Your task to perform on an android device: I'm going to change phones, but first I would like to delete all of my Gmail data from my phone and sign out of the Gmail app. 
Image 0: 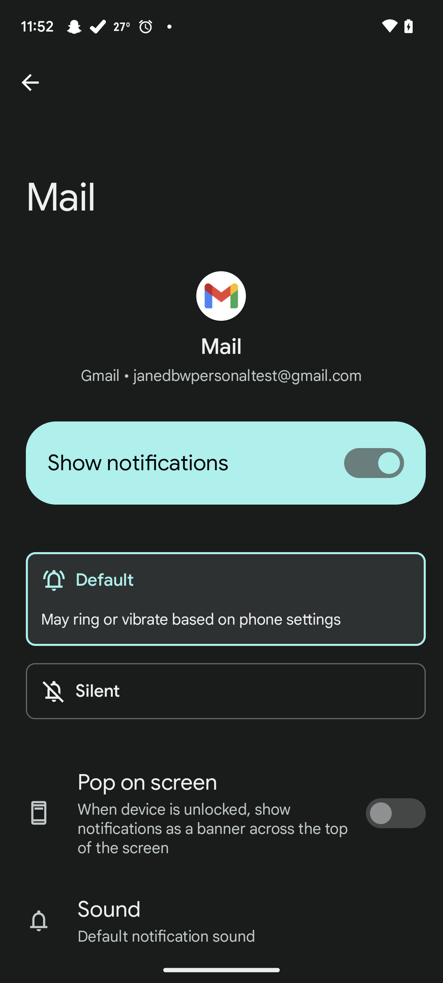
Go back to the previous screen
Step 0: press back button
Image 1: 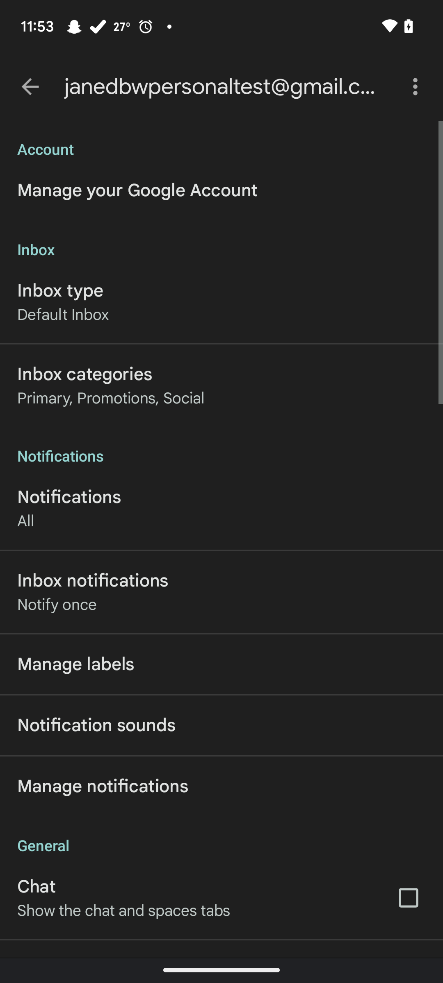
Go back to the previous screen
Step 1: press back button
Image 2: 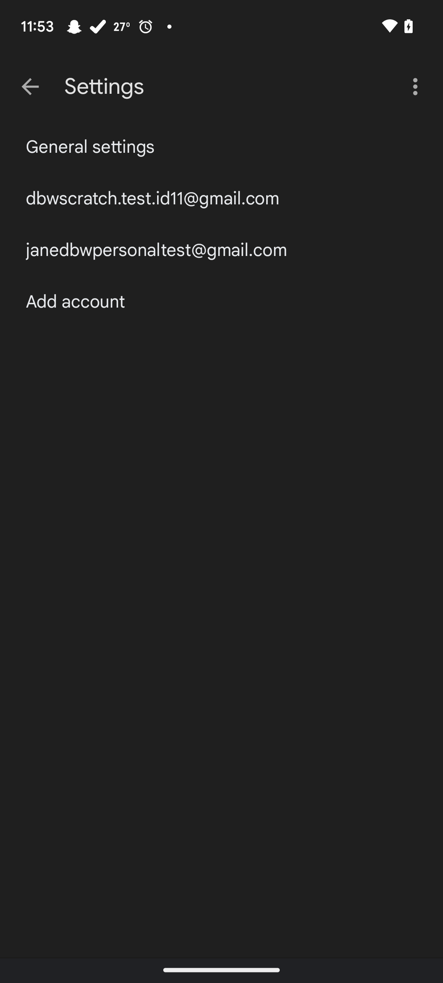
Click on the back icon at the top left corner of the screen
Step 2: click (30, 86)
Image 4: 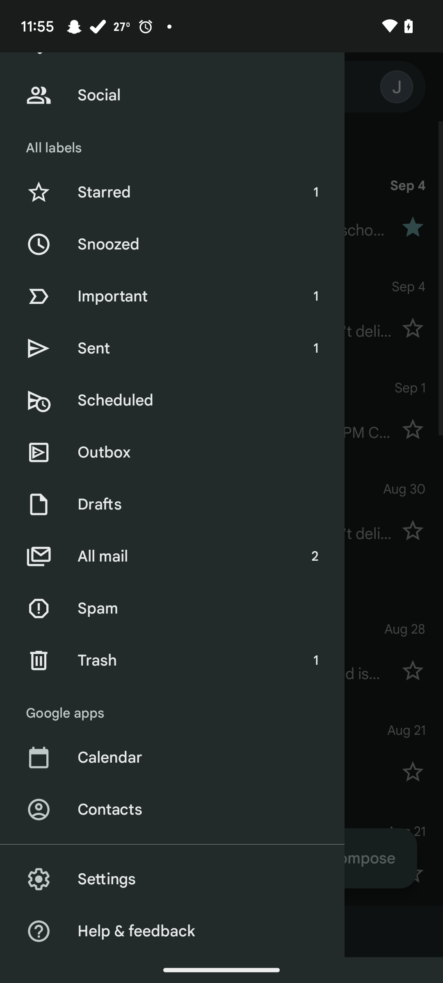
Click on the settings option
Step 4: click (206, 879)
Image 5: 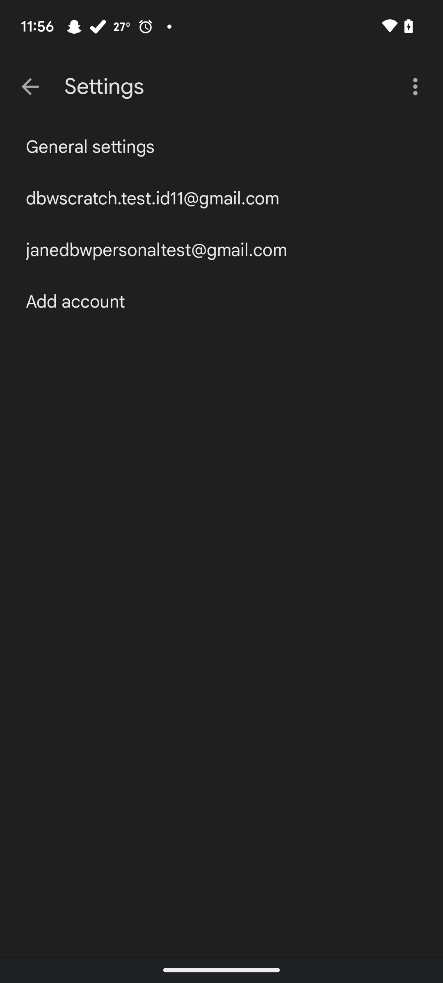
Click on the three dots at the top right corner of the screen
Step 5: click (417, 86)
Image 6: 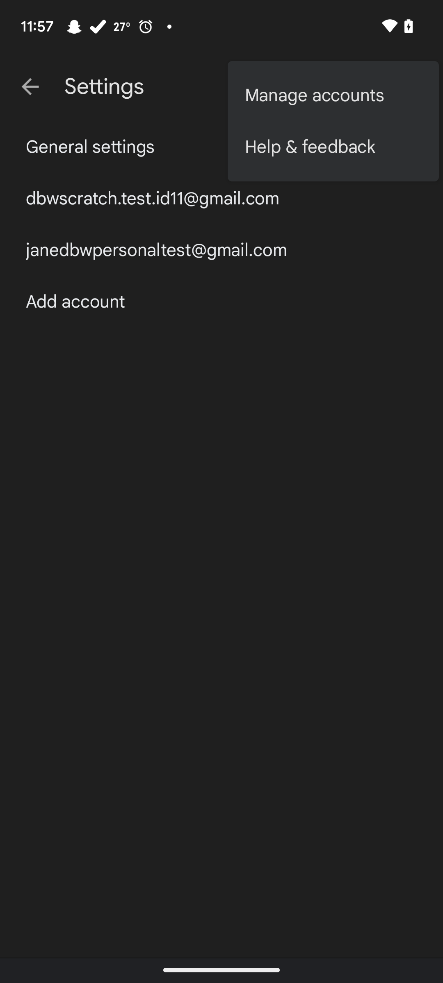
Click on the manage accounts
Step 6: click (333, 95)
Image 7: 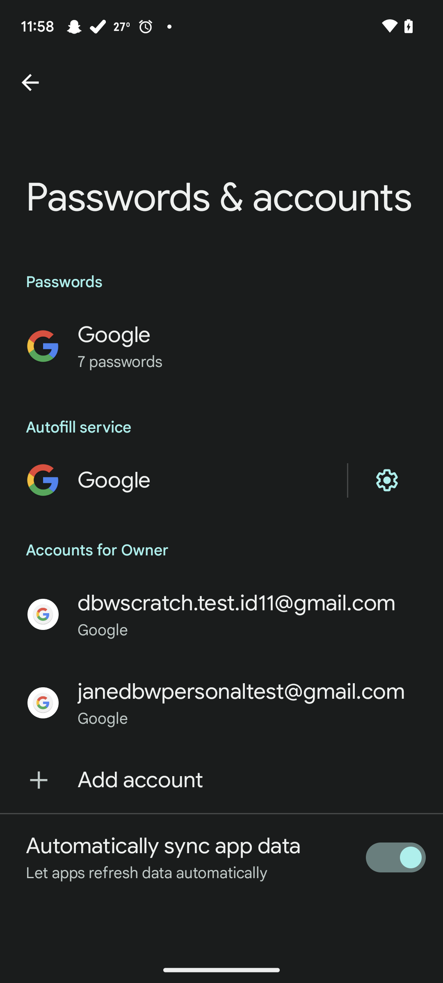
Click on the jane email id
Step 7: click (241, 691)
Image 8: 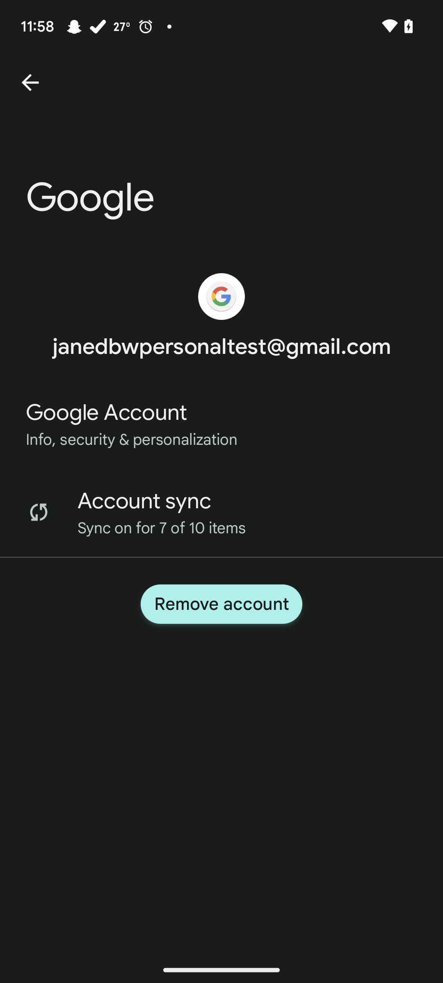
Click on the remove account button
Step 8: click (221, 604)
Image 9: 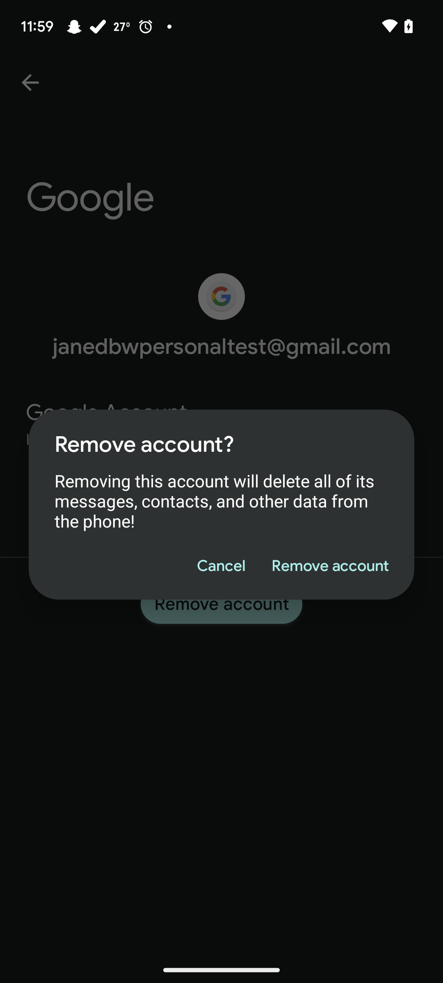
Click on the remove account button
Step 9: click (329, 566)